Your task to perform on an android device: In the Udemy app, go through the terms of use in the account tab and contact customer support.
Image 0: 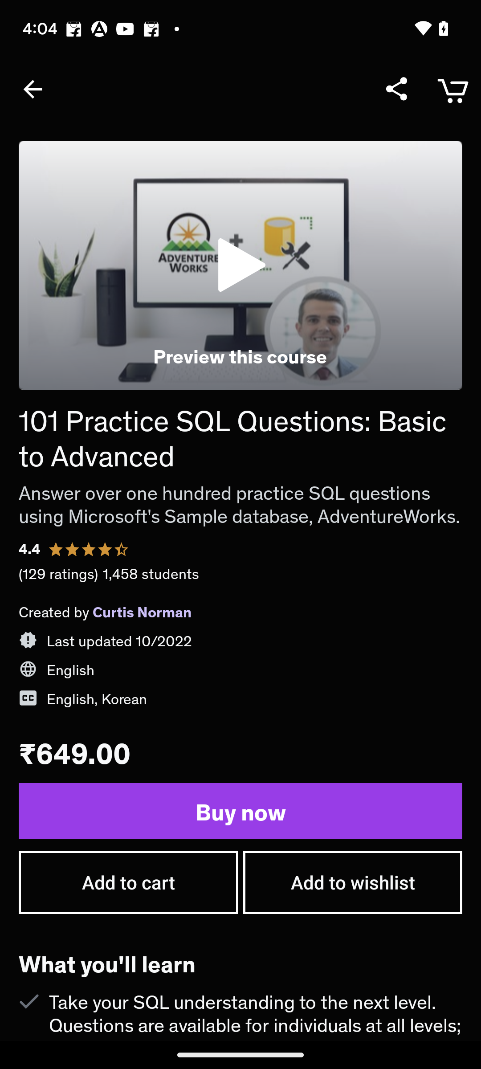
Go back to the previous page
Step 0: press back button
Image 1: 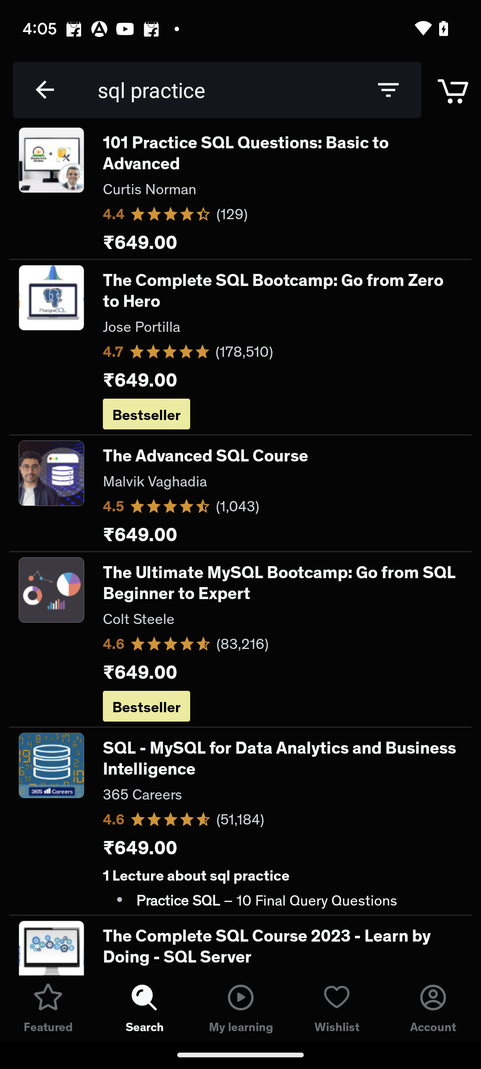
Go back to the previous page
Step 1: click (433, 1008)
Image 2: 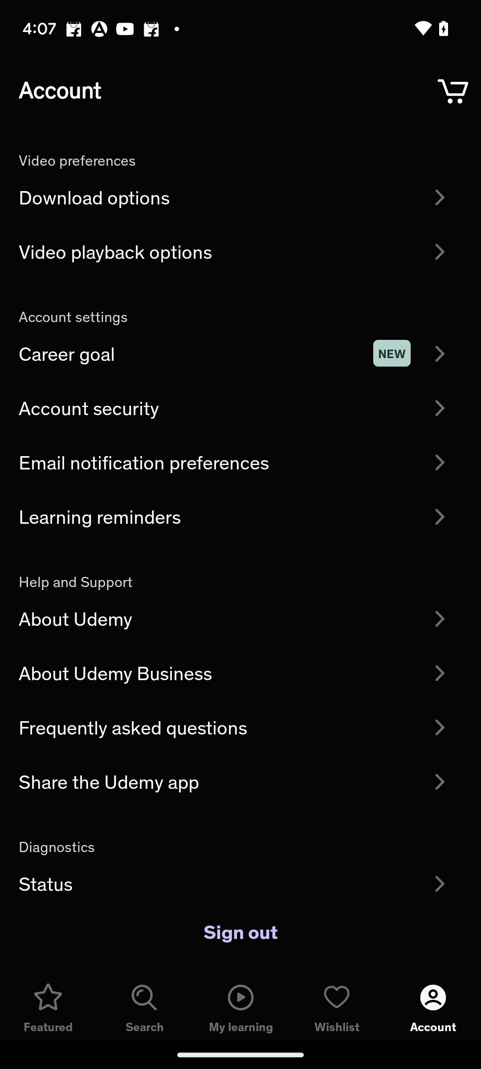
Click on the About Udemy option.
Step 2: click (226, 618)
Image 3: 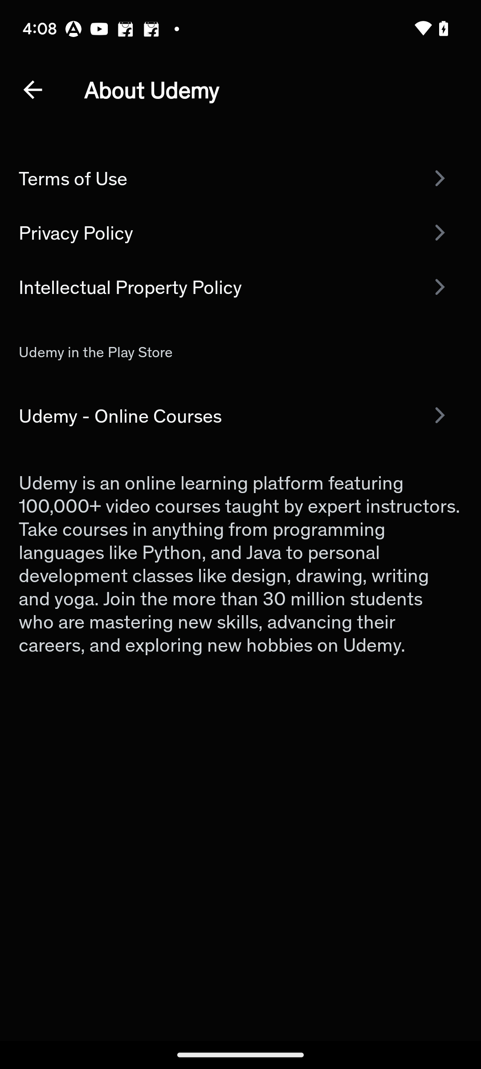
Click on the Terms of Use option 
Step 3: click (226, 177)
Image 4: 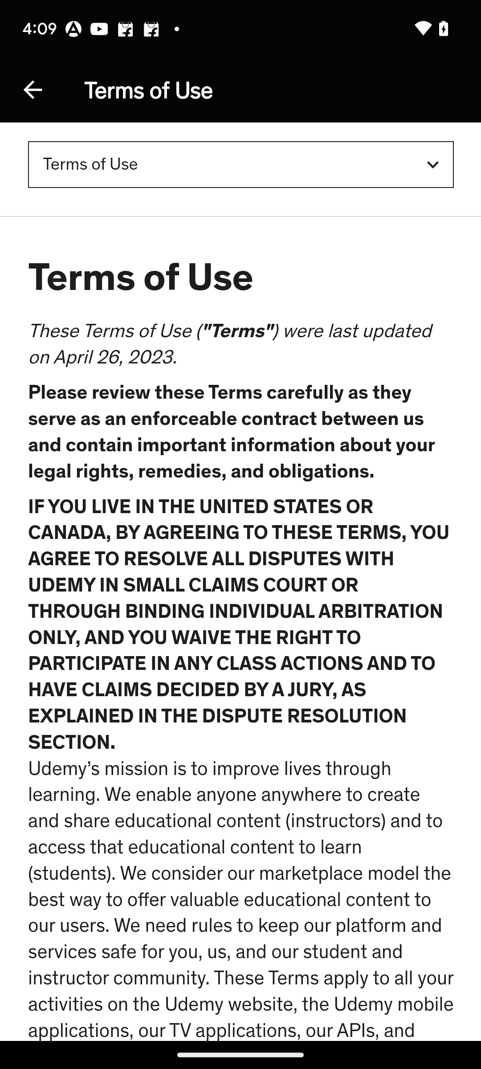
Swipe up to view the Customer Support
Step 4: scroll down
Image 5: 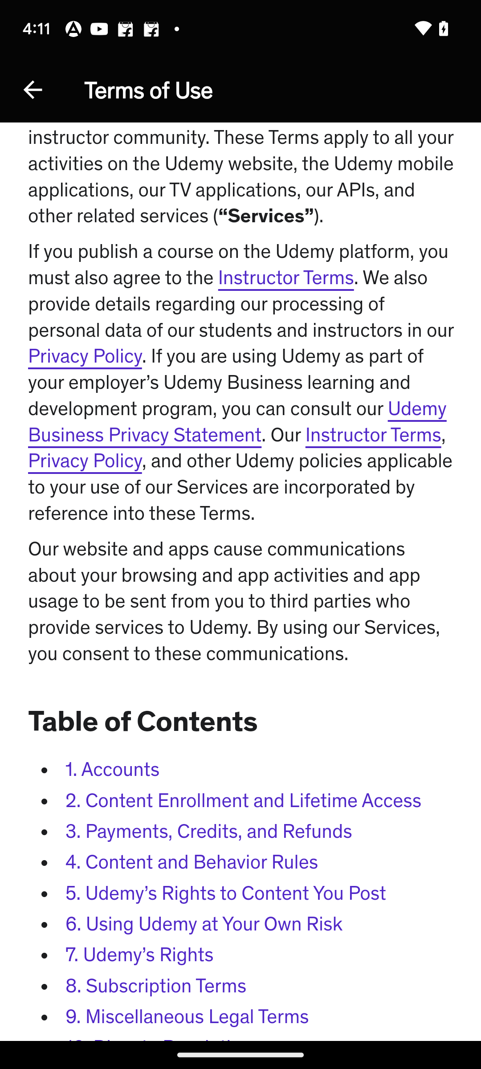
Swipe up to view the Customer Support
Step 5: scroll down
Image 6: 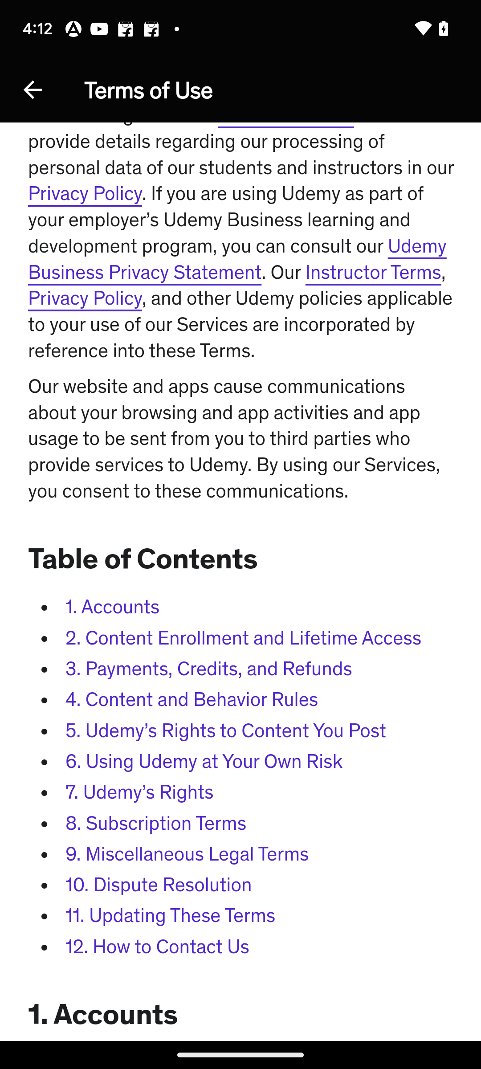
Click on the How to contact us option under table of contents
Step 6: scroll left
Image 7: 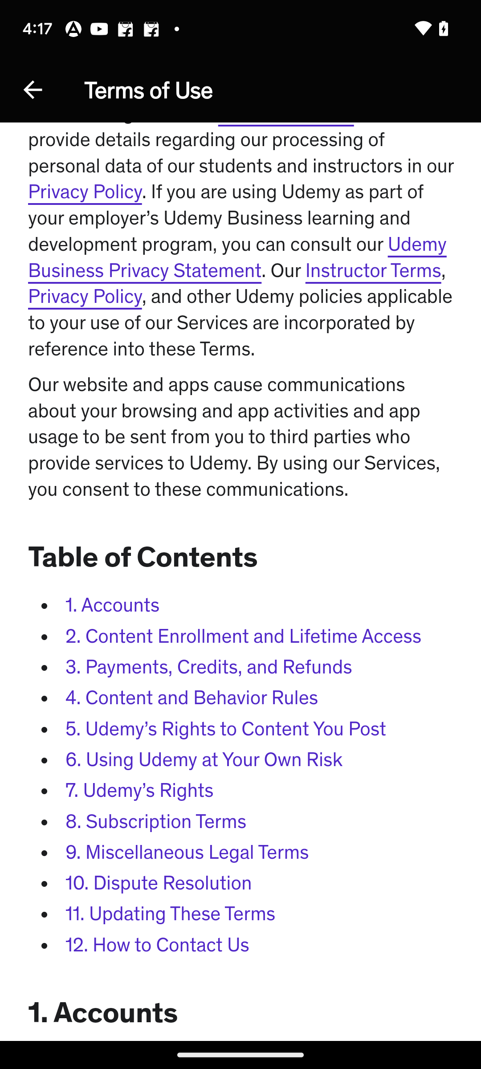
Click on the How to contact us option under table of contents
Step 7: click (158, 945)
Image 8: 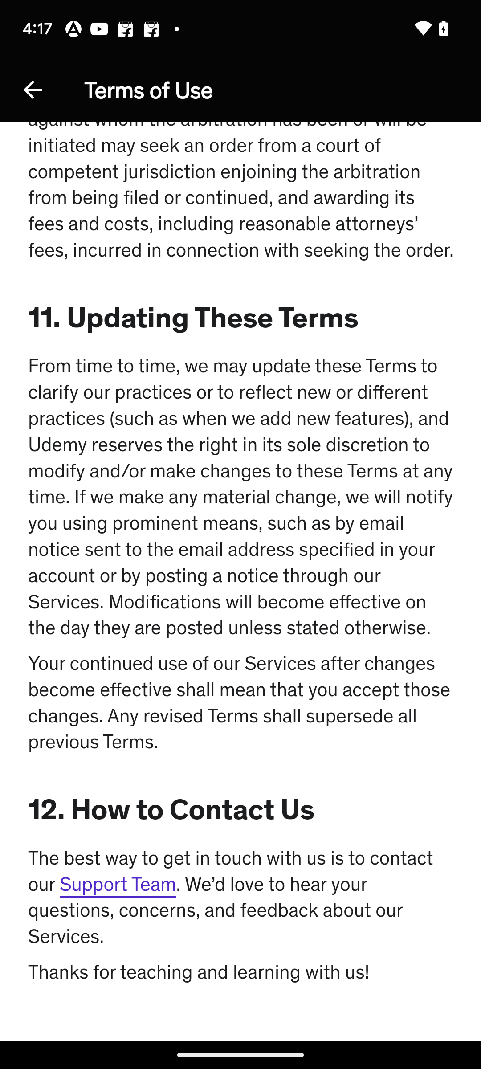
Click on the support team  highlightedat the bottom of screen
Step 8: click (118, 885)
Image 9: 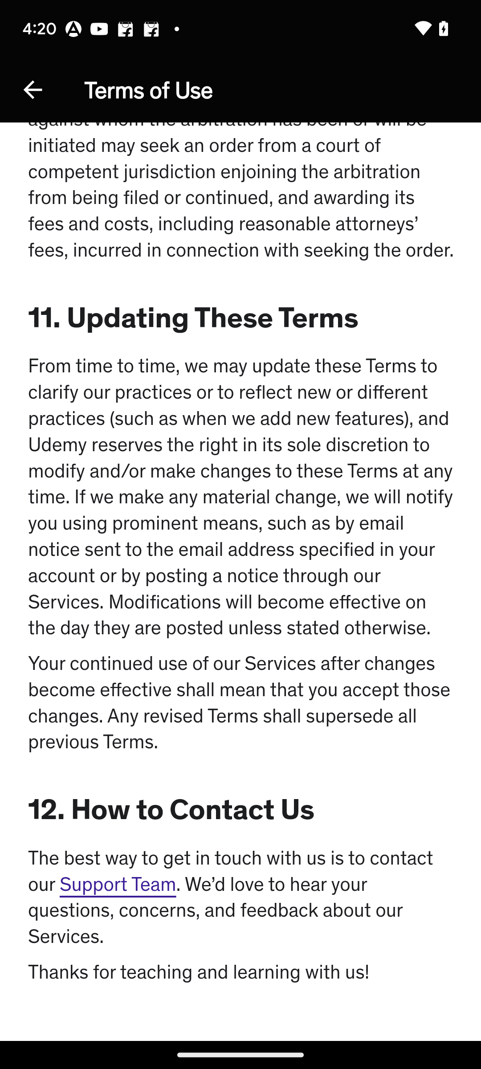
Click on the support team  highlightedat the bottom of screen
Step 9: wait